Your task to perform on an android device: I want to use the Recorder app to capture my voice in an audio clip for my morning thoughts.
Image 0: 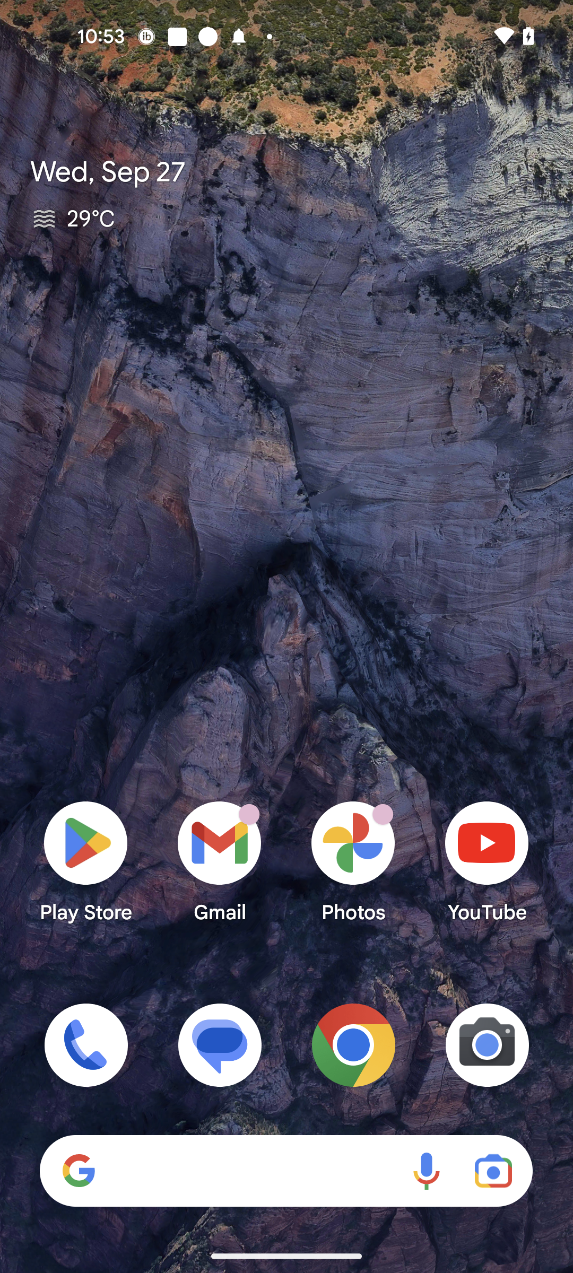
Open Recorder app
Step 0: open app "Recorder"
Image 1: 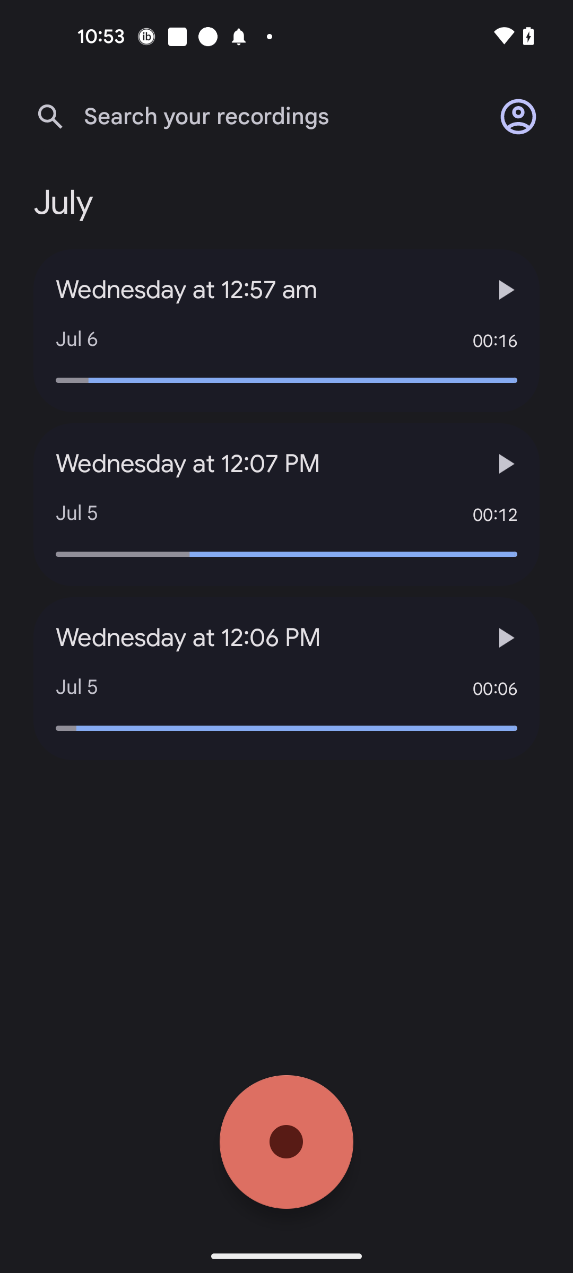
Click on the Recording button
Step 1: click (286, 1142)
Image 2: 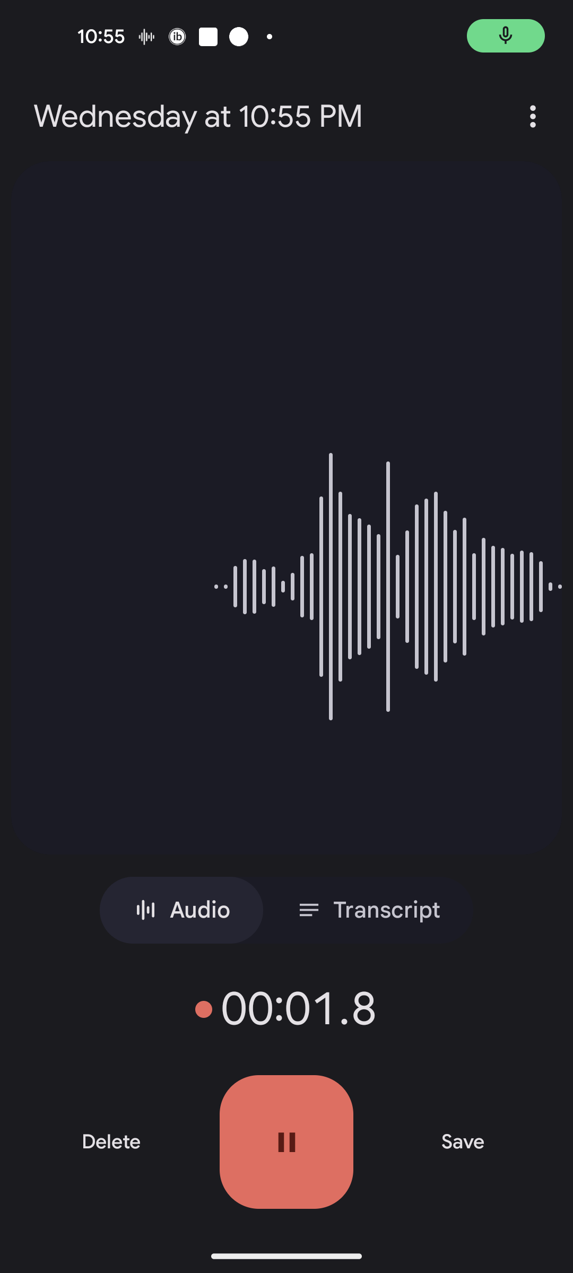
Click on the Pause button
Step 2: wait
Image 3: 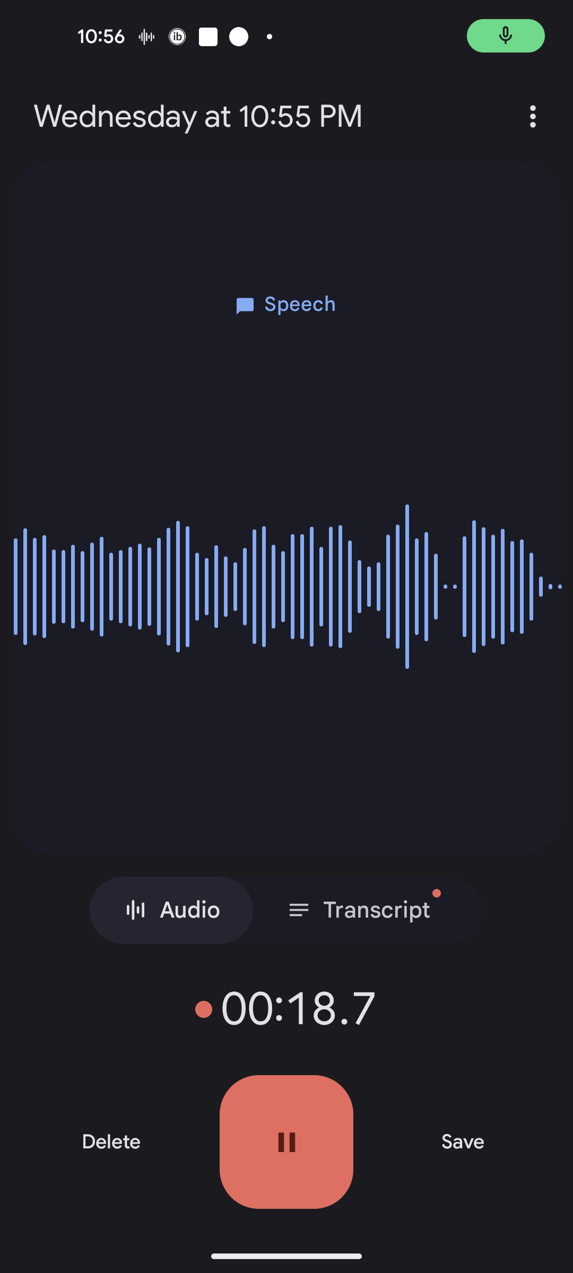
Click on the Pause button
Step 3: click (286, 1142)